Your task to perform on an android device: Find a weather map for Brussels by using the AccuWeather app
Image 1: 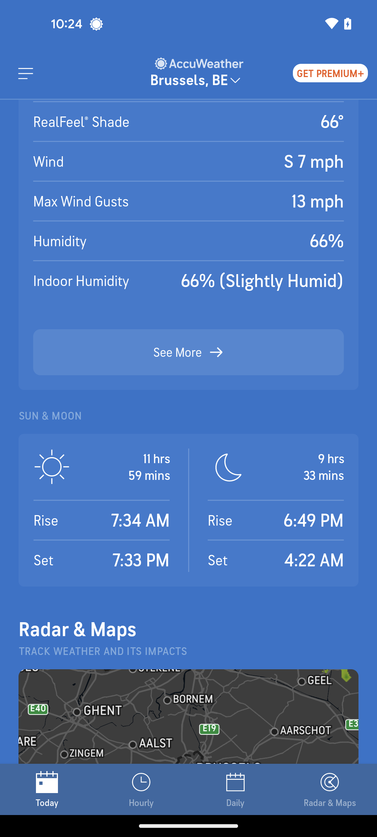
Tap on the radar & maps option at the bottom right corner of the screen
Step 1: click (330, 789)